Your task to perform on an android device: I'd like to read some reviews regarding the Urban Living Blue Buffalo 3 seater sofa because it appears fascinating and has decent pricing.
Image 0: 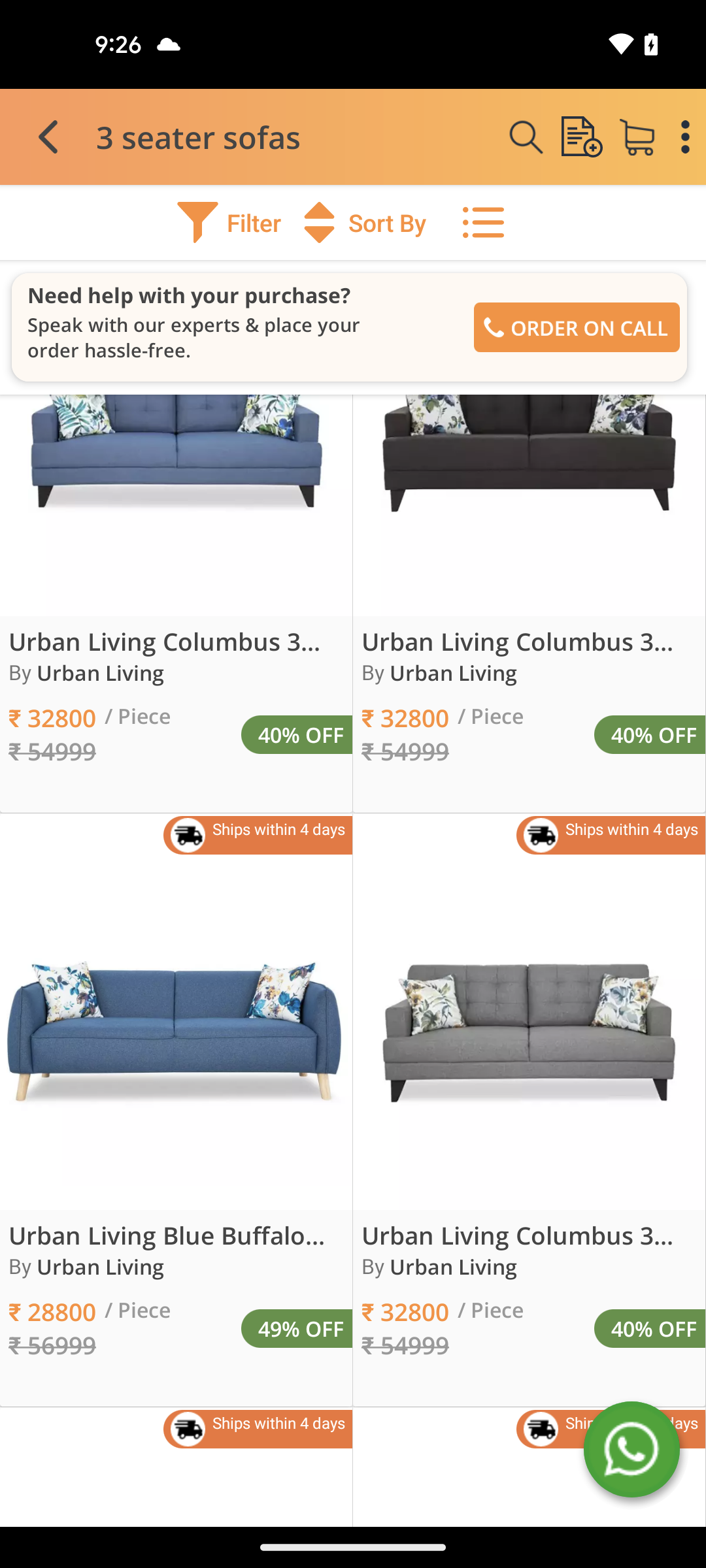
click on Urban Living Blue Buffalo sofa
Step 0: click (196, 985)
Image 1: 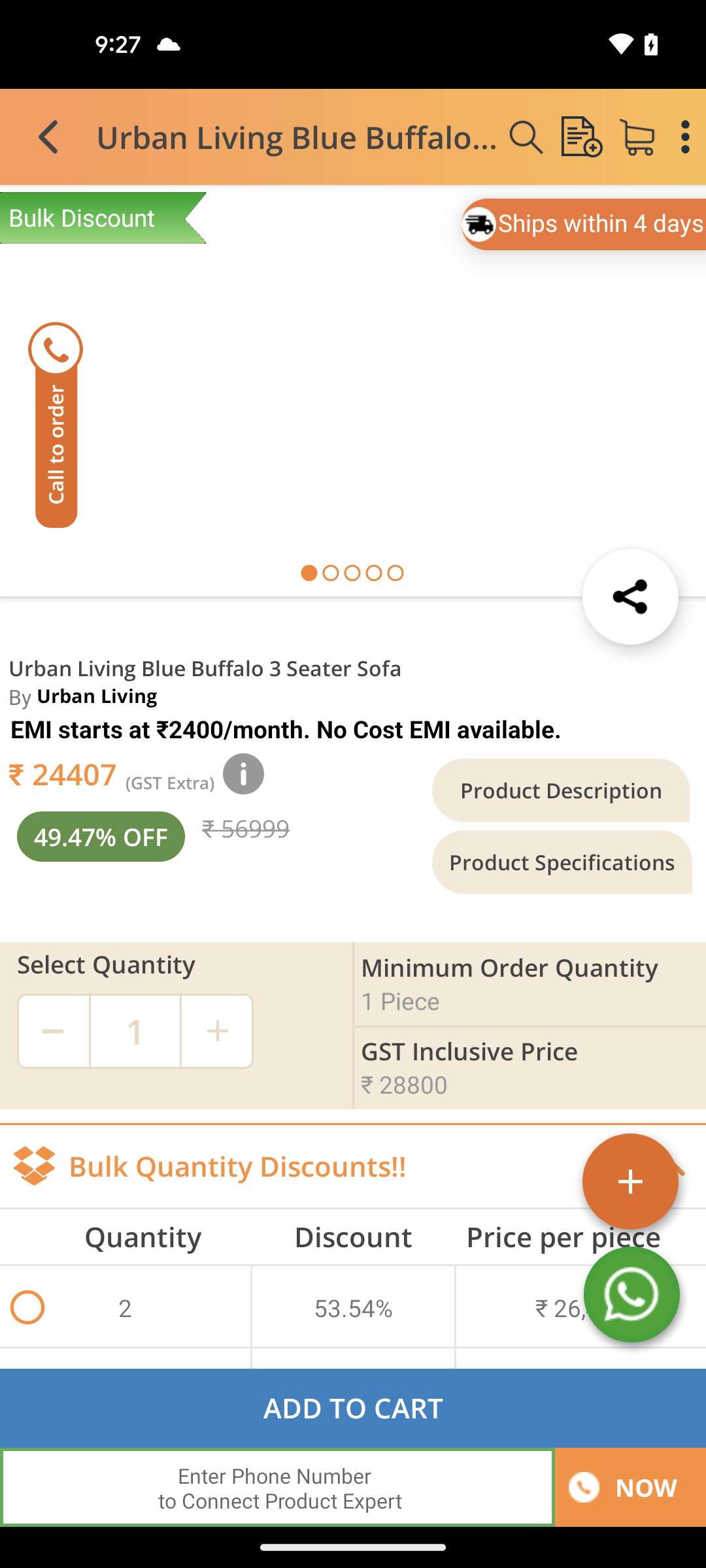
scroll down
Step 1: scroll down
Image 2: 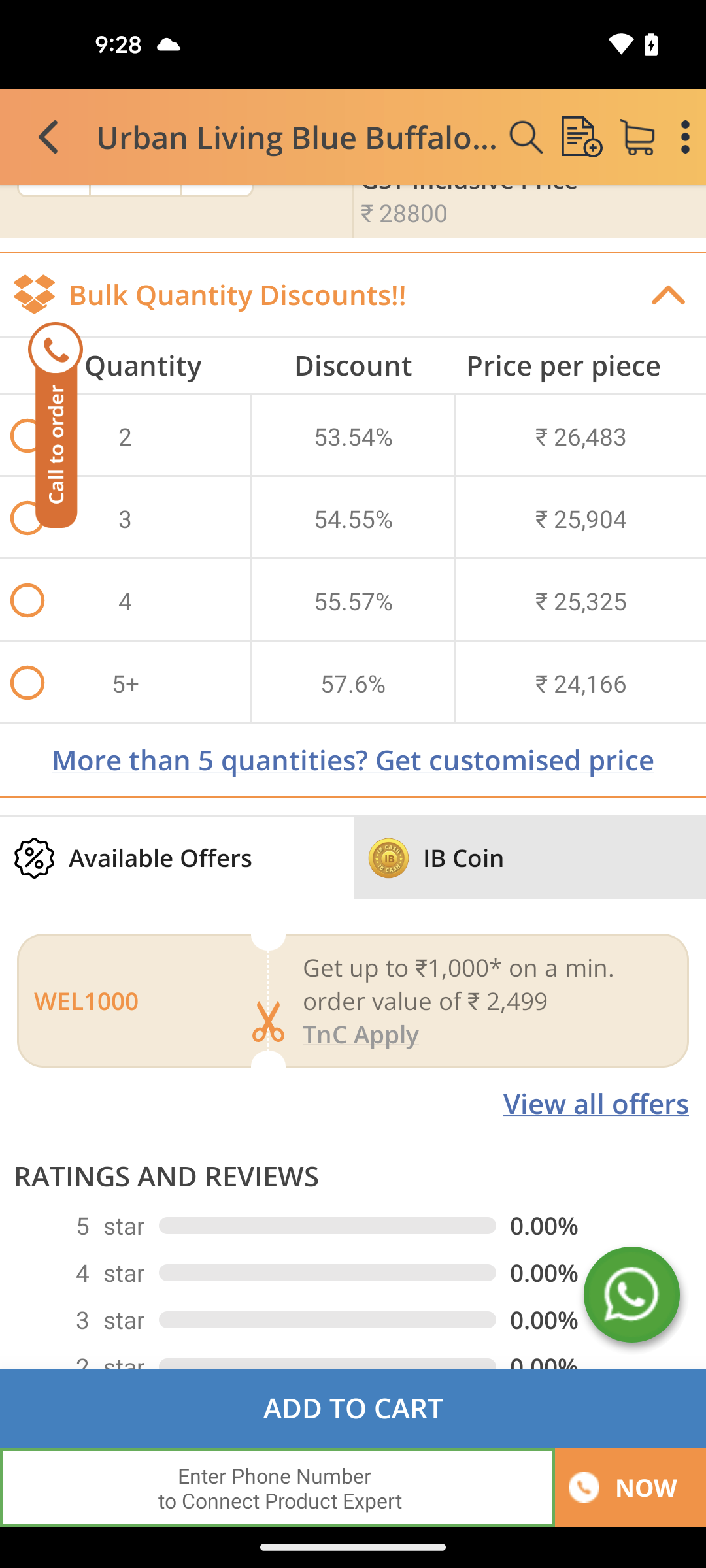
scroll down
Step 2: scroll down